Your task to perform on an android device: In DMart App search for Toblerone milk chocolate and view the details of the product .
Image 0: 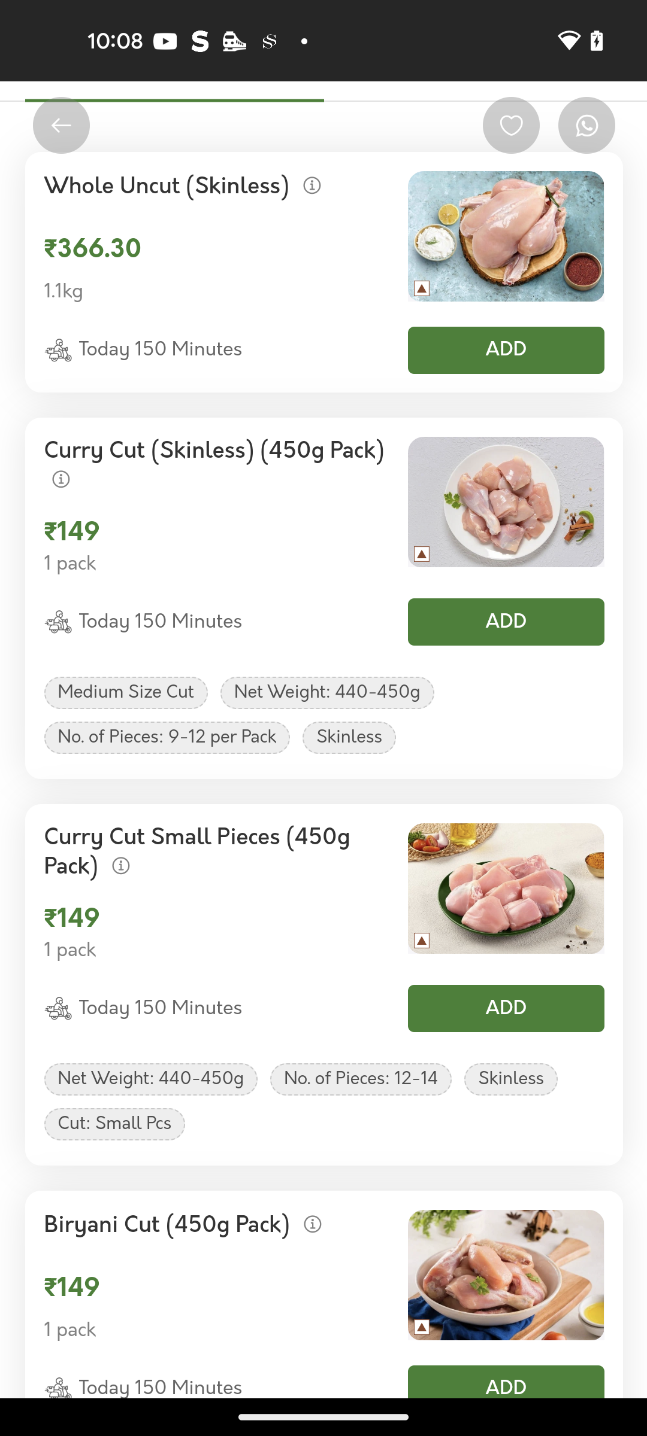
Open the DMart App
Step 0: open app "DMart Ready"
Image 1: 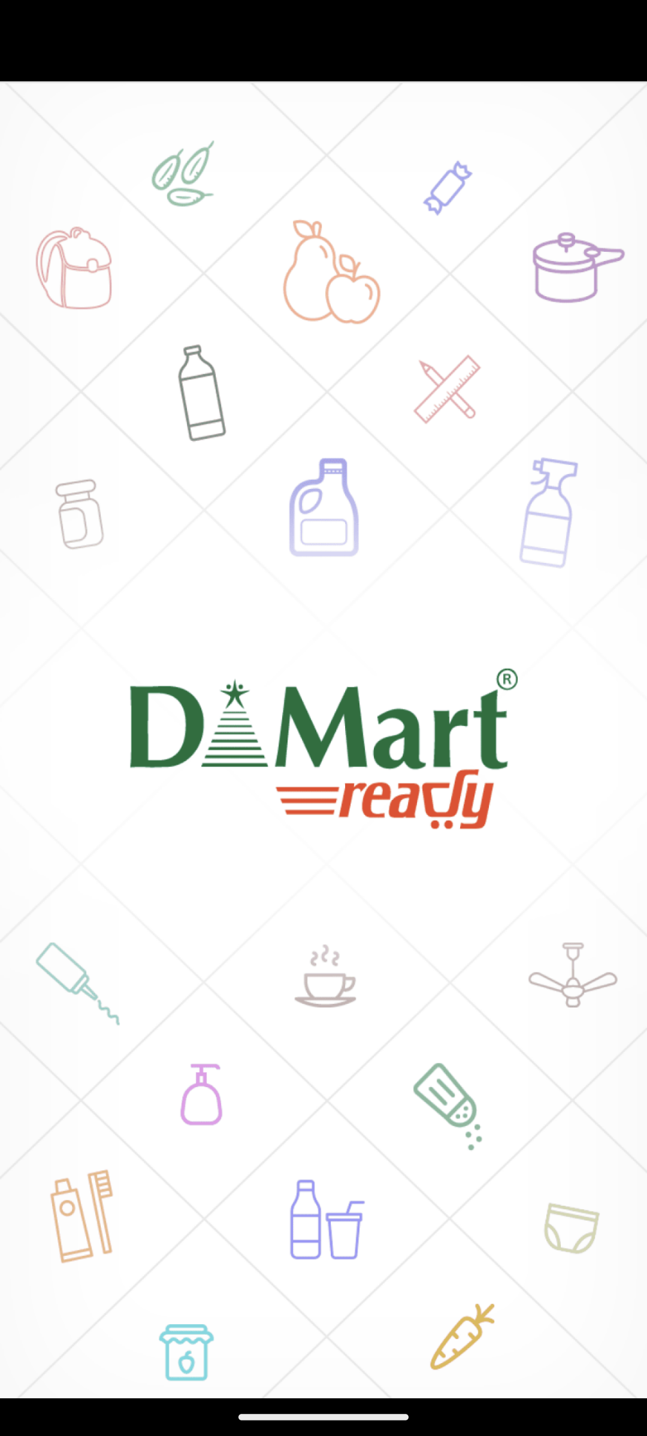
Open the DMart App
Step 1: wait
Image 2: 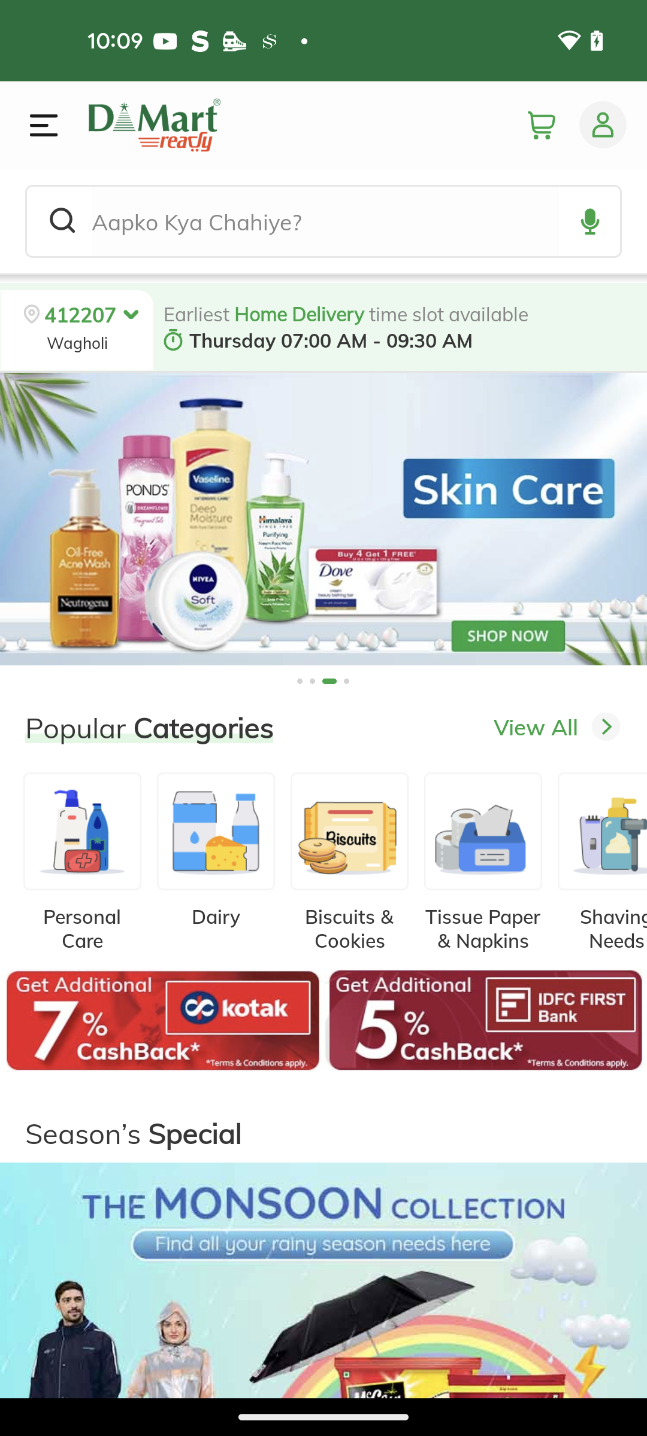
Go to the search bar at the top of the screen of the App
Step 2: click (325, 221)
Image 3: 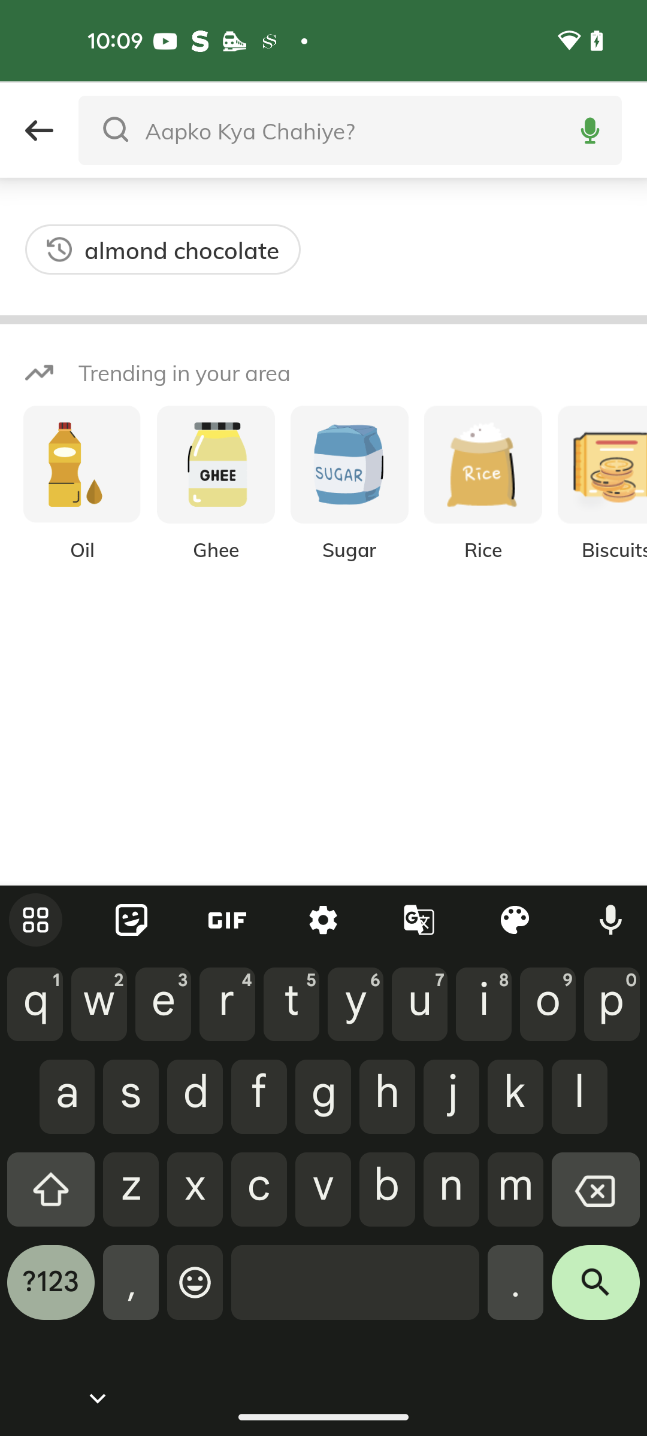
Search for Toblerone milk chocolate in the search bar
Step 3: type "Toblerone milk chocolate"
Image 4: 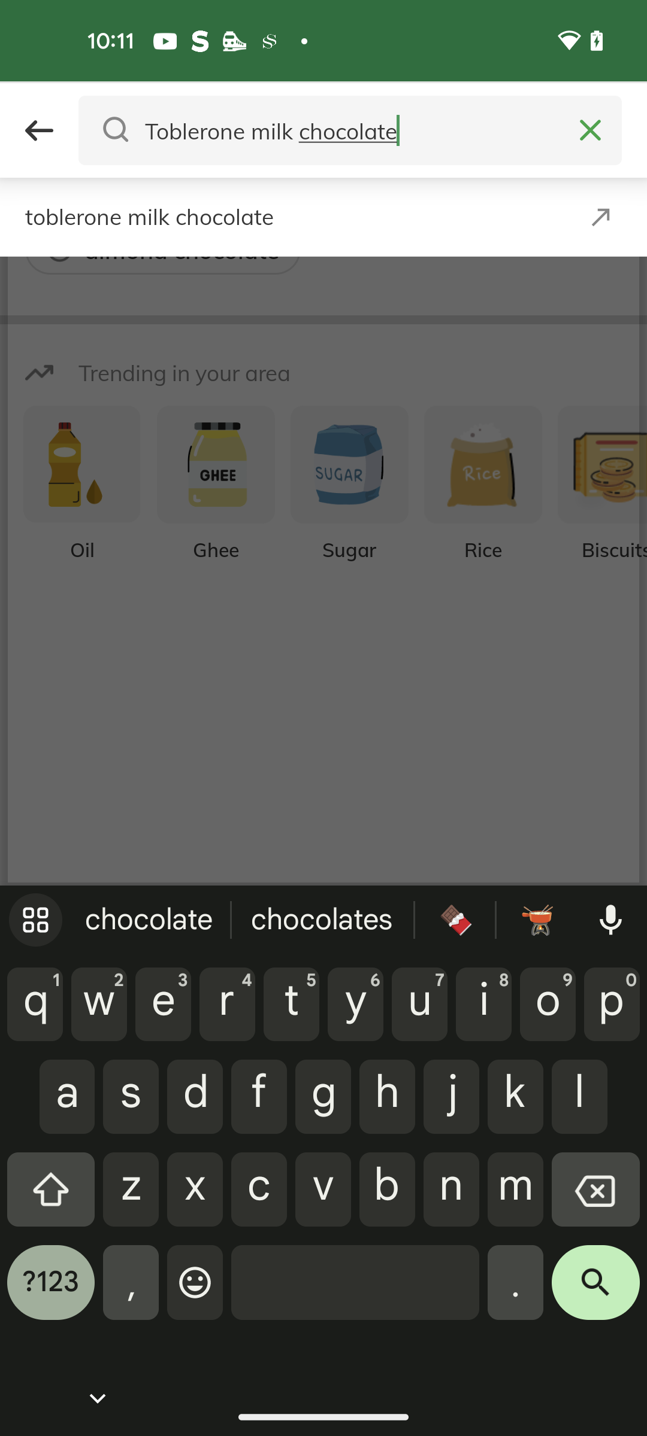
Click on the search icon at the bottom right corner
Step 4: click (595, 1291)
Image 5: 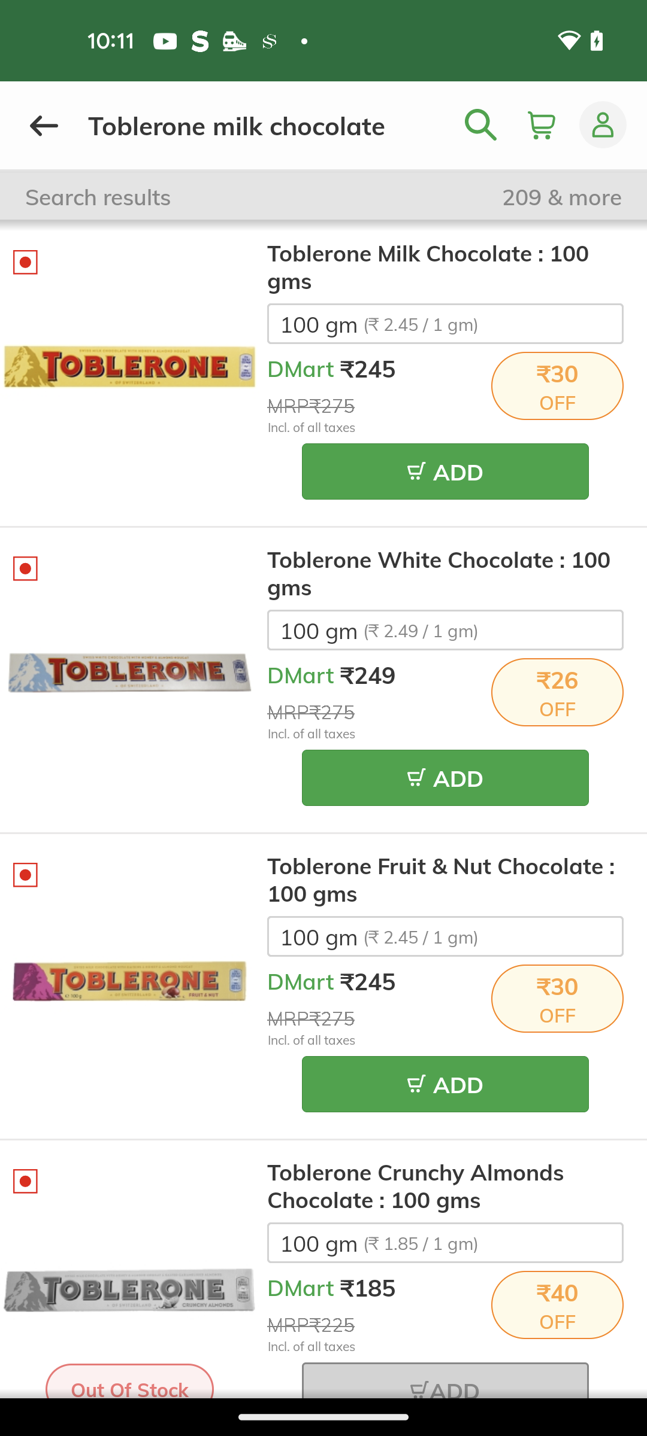
Open the first searched result 
Step 5: click (445, 266)
Image 6: 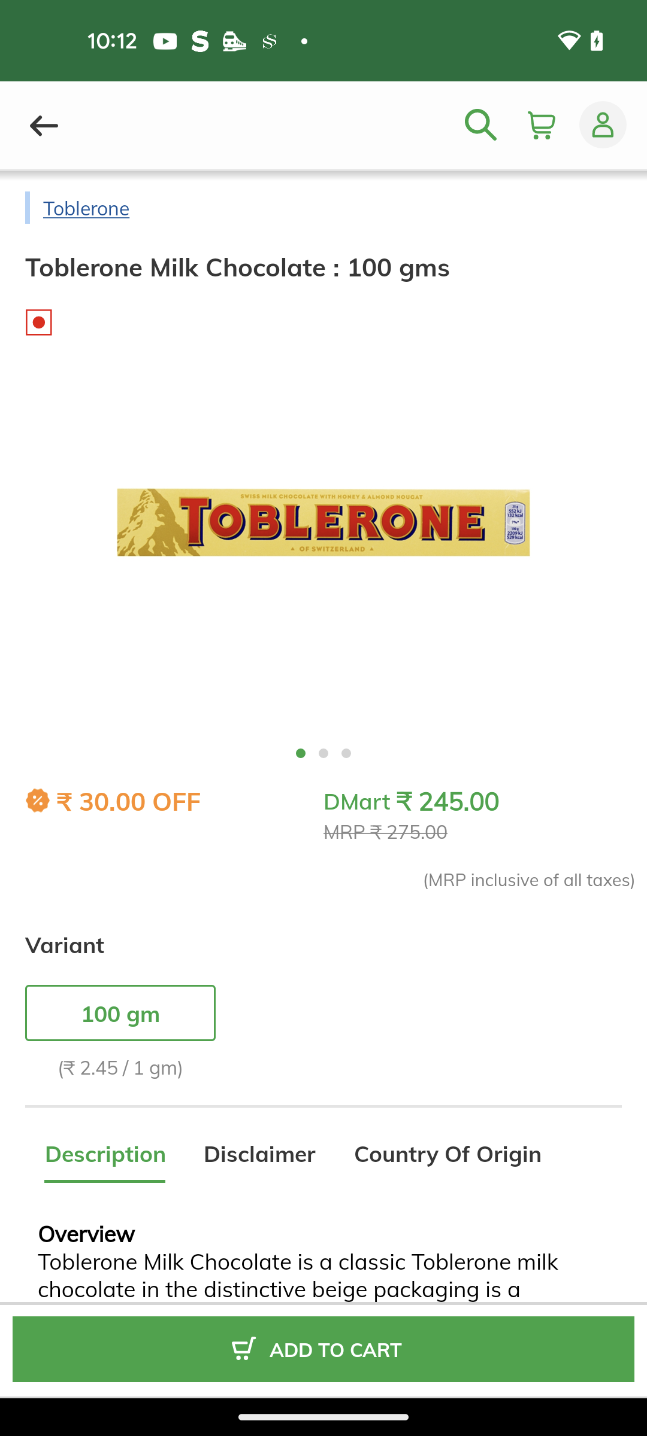
Swipe up for product details
Step 6: scroll down